Your task to perform on an android device: I want to look at reviews on the Flipkart app to make sure that euroqon space saver  is a higher-quality item.
Image 0: 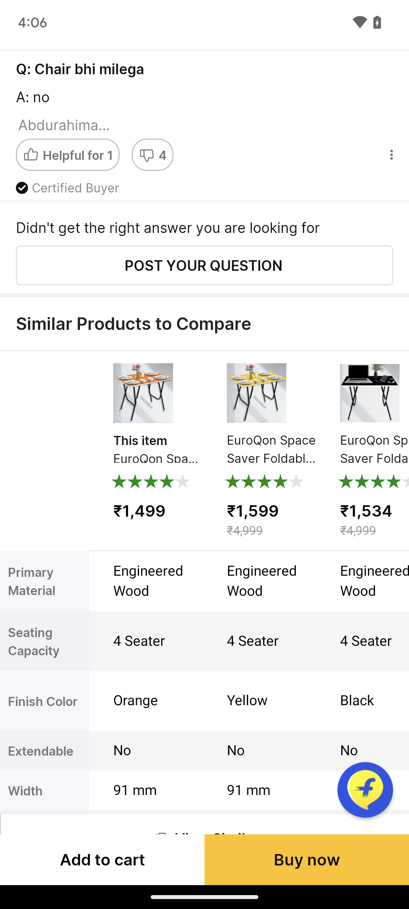
swipe up the screen to view reviews and images of euroqon space saver at the screen
Step 0: scroll up
Image 1: 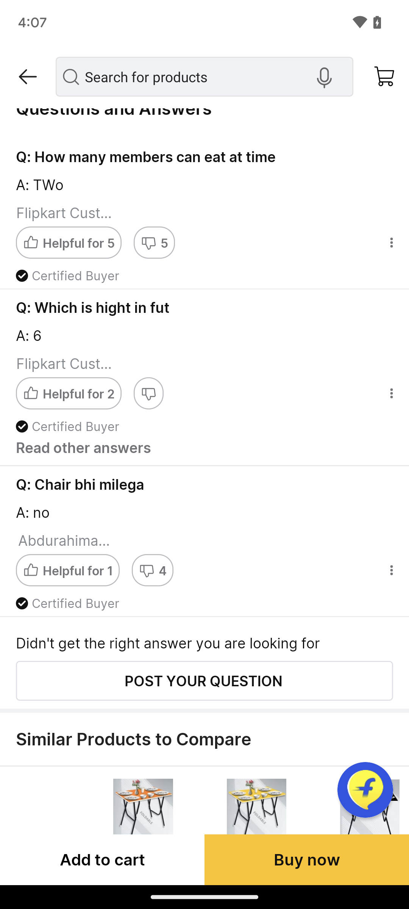
swipe up the screen to view reviews and images of euroqon space saver at the screen
Step 1: scroll up
Image 2: 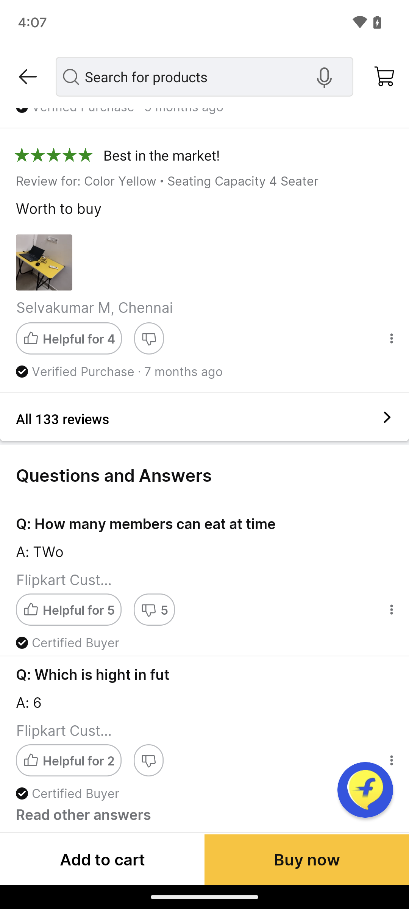
swipe up the screen to view reviews and images of euroqon space saver at the screen
Step 2: scroll up